Your task to perform on an android device: Find & review the place DLF cyberhub then get the direction
Image 0: 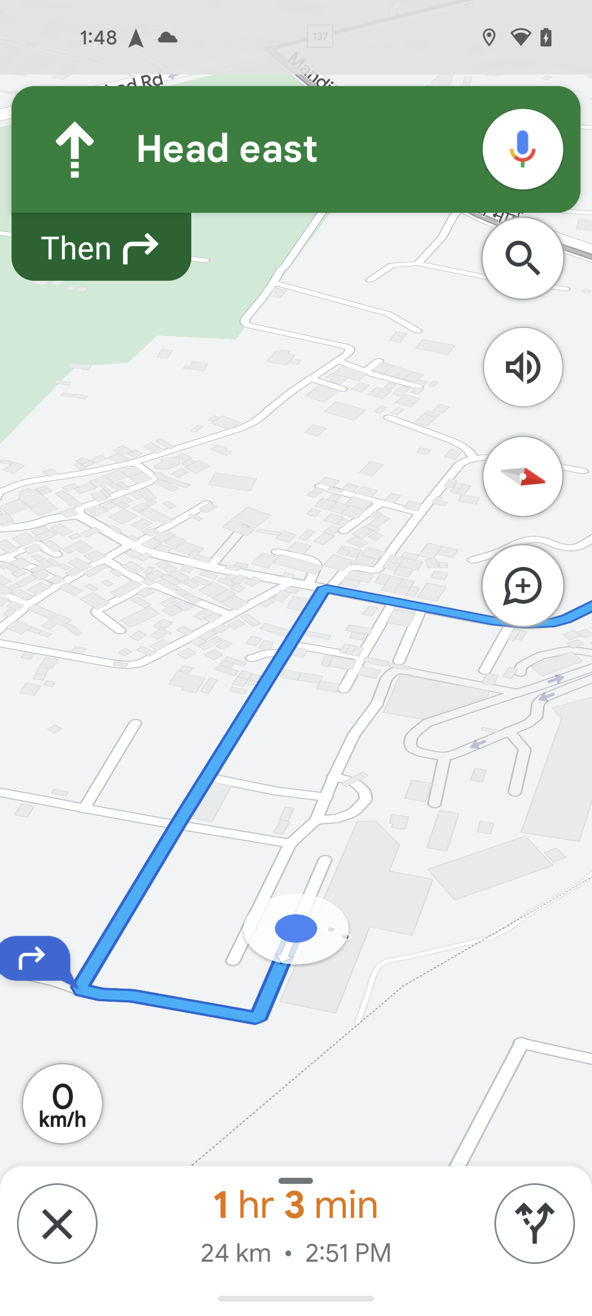
go back
Step 0: press back button
Image 1: 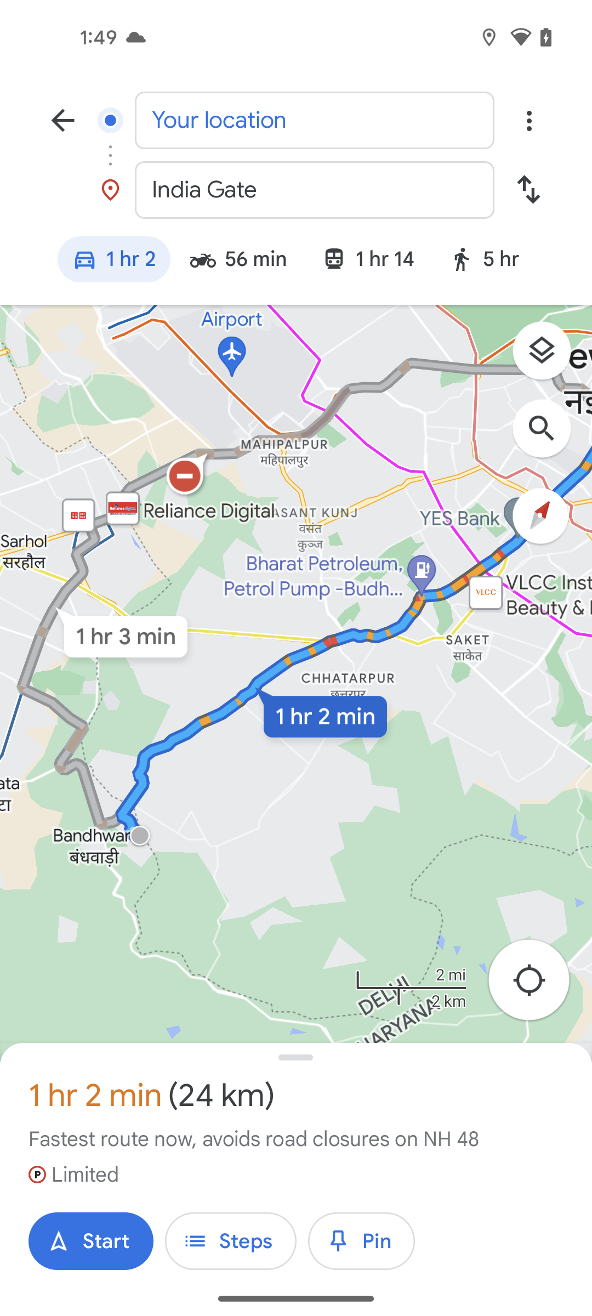
go back
Step 1: press back button
Image 2: 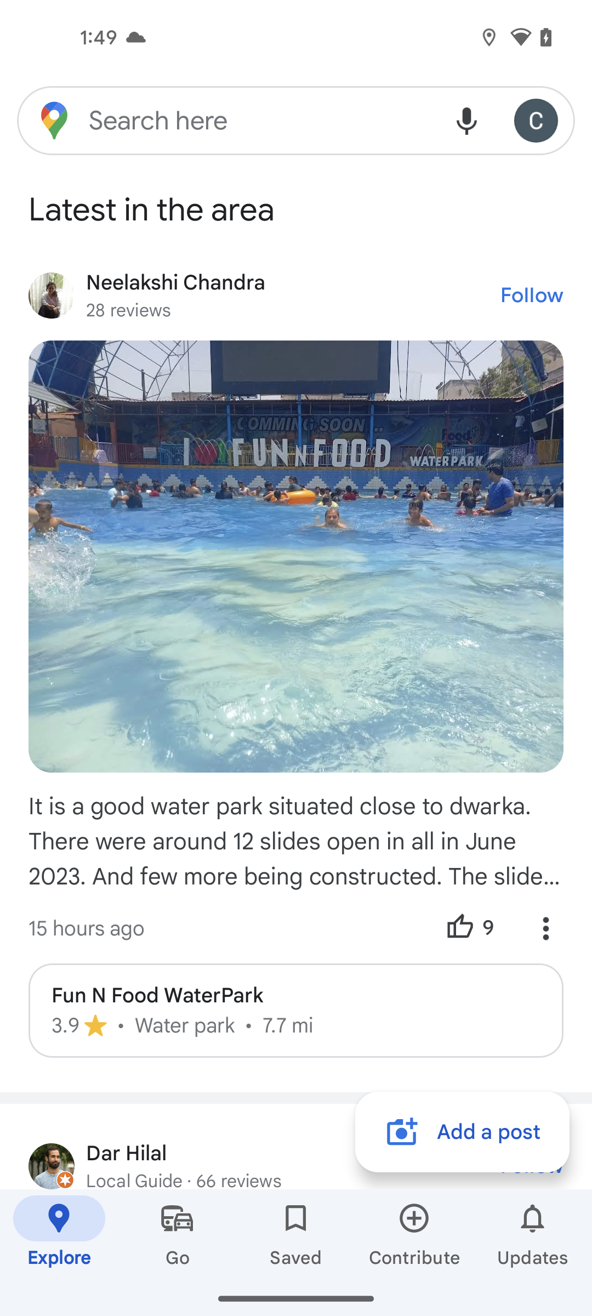
click on search bar at the top of the screen
Step 2: click (260, 120)
Image 3: 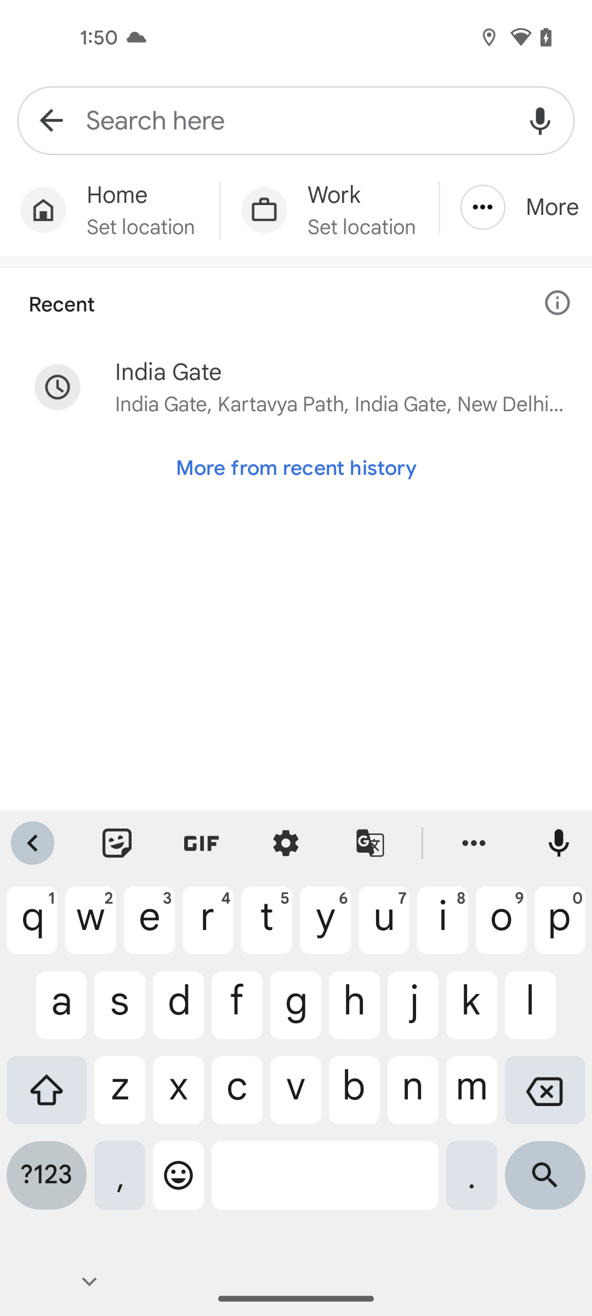
enter the place name DLF cyberhub
Step 3: type "DLF cyberhub"
Image 5: 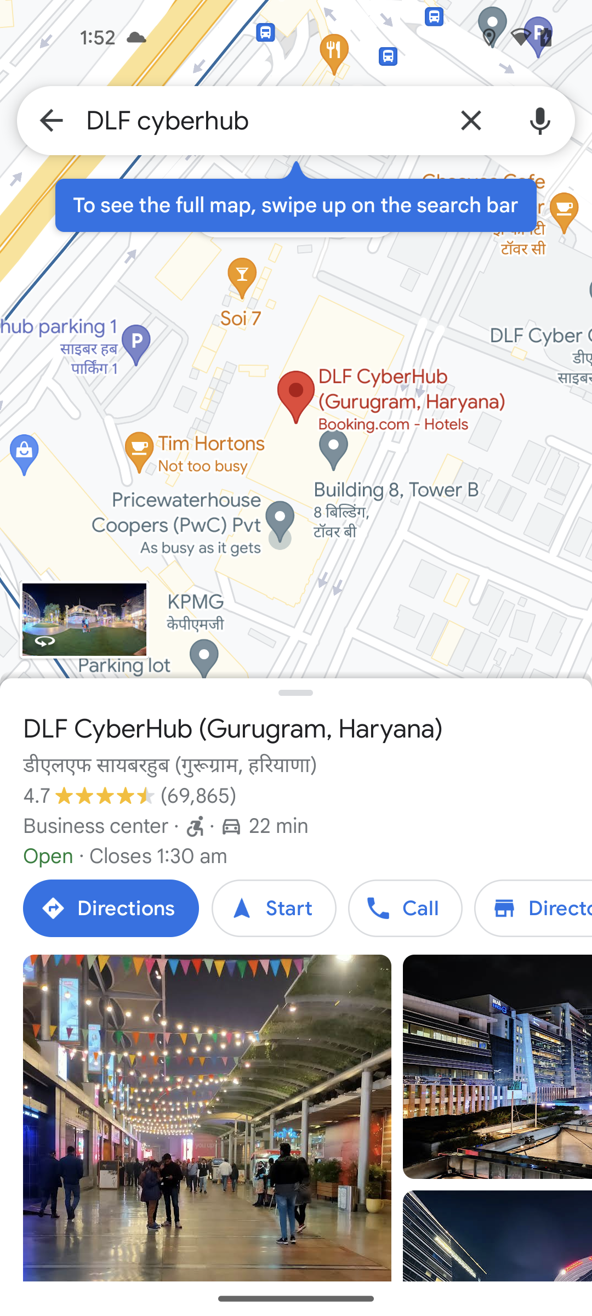
scroll down to view reviews
Step 5: scroll down
Image 7: 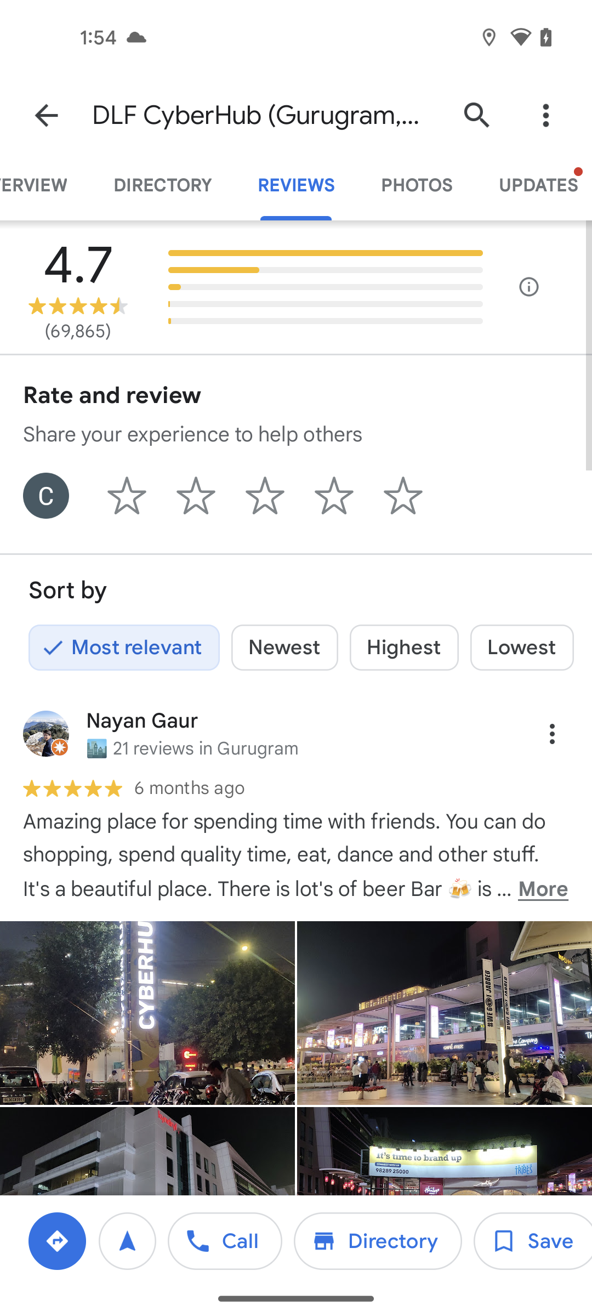
click on the direction icon at the bottom left corner of the screen
Step 7: click (57, 1241)